Your task to perform on an android device: Key Description : Add to cart two quantities of the book Twelfth Night by William Shakespeare and view in the cart box.
Image 0: 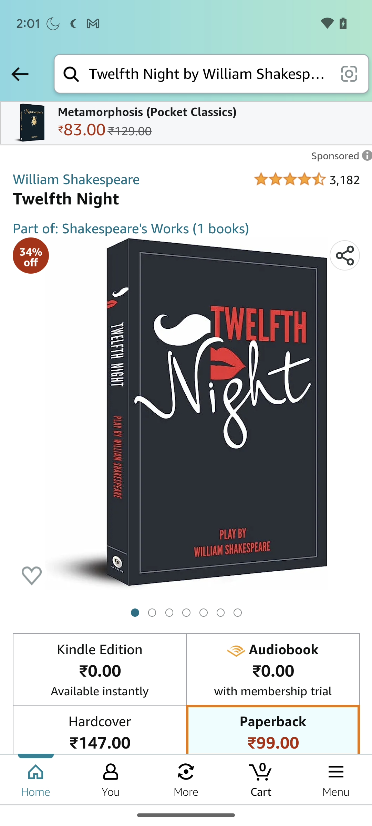
Scroll Up
Step 0: scroll down
Image 1: 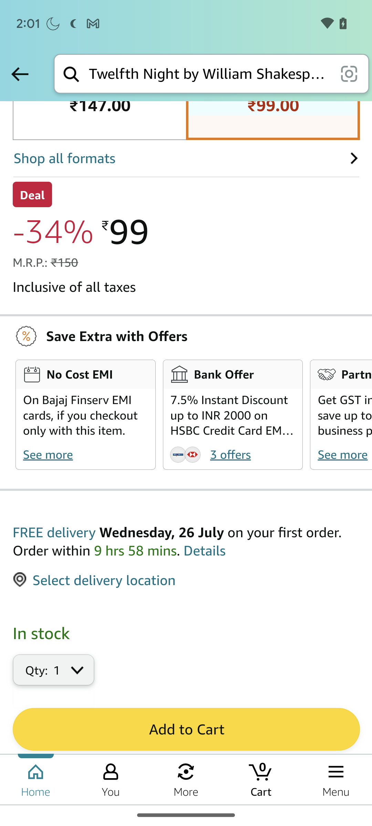
Click on the arrow down icon at the right side of the screen below in stock
Step 1: click (53, 681)
Image 2: 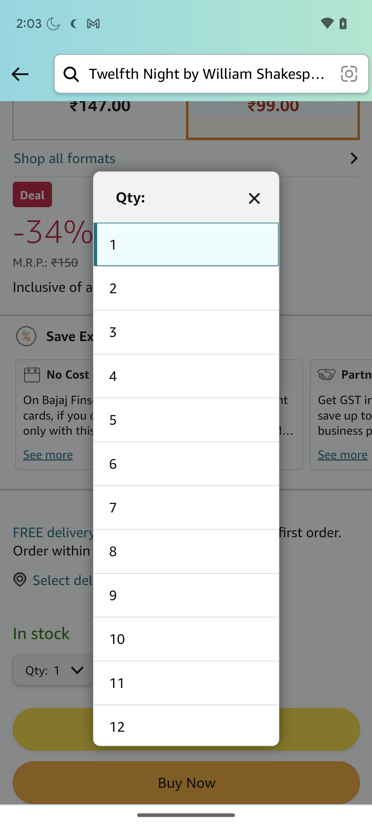
Click on 2 below the 1
Step 2: click (187, 453)
Image 3: 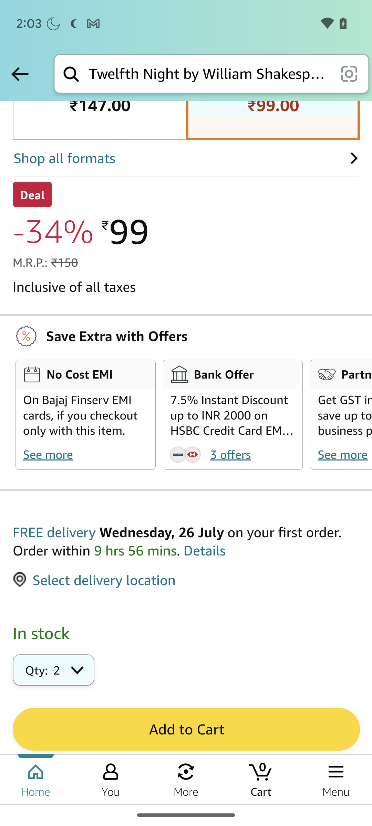
Click on the Add to Cart option at the bottom of the screen
Step 3: click (186, 729)
Image 4: 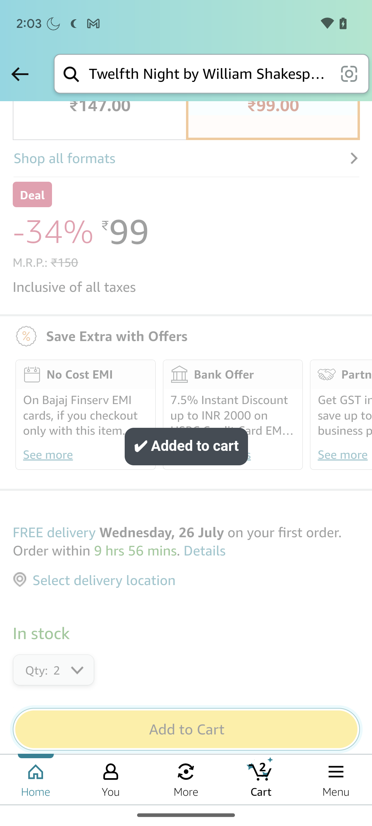
Click on Cart Option at the right bottom of the screen after More option 
Step 4: click (261, 779)